Your task to perform on an android device: Add 5 additional minutes to the current timer and start it
Image 1: 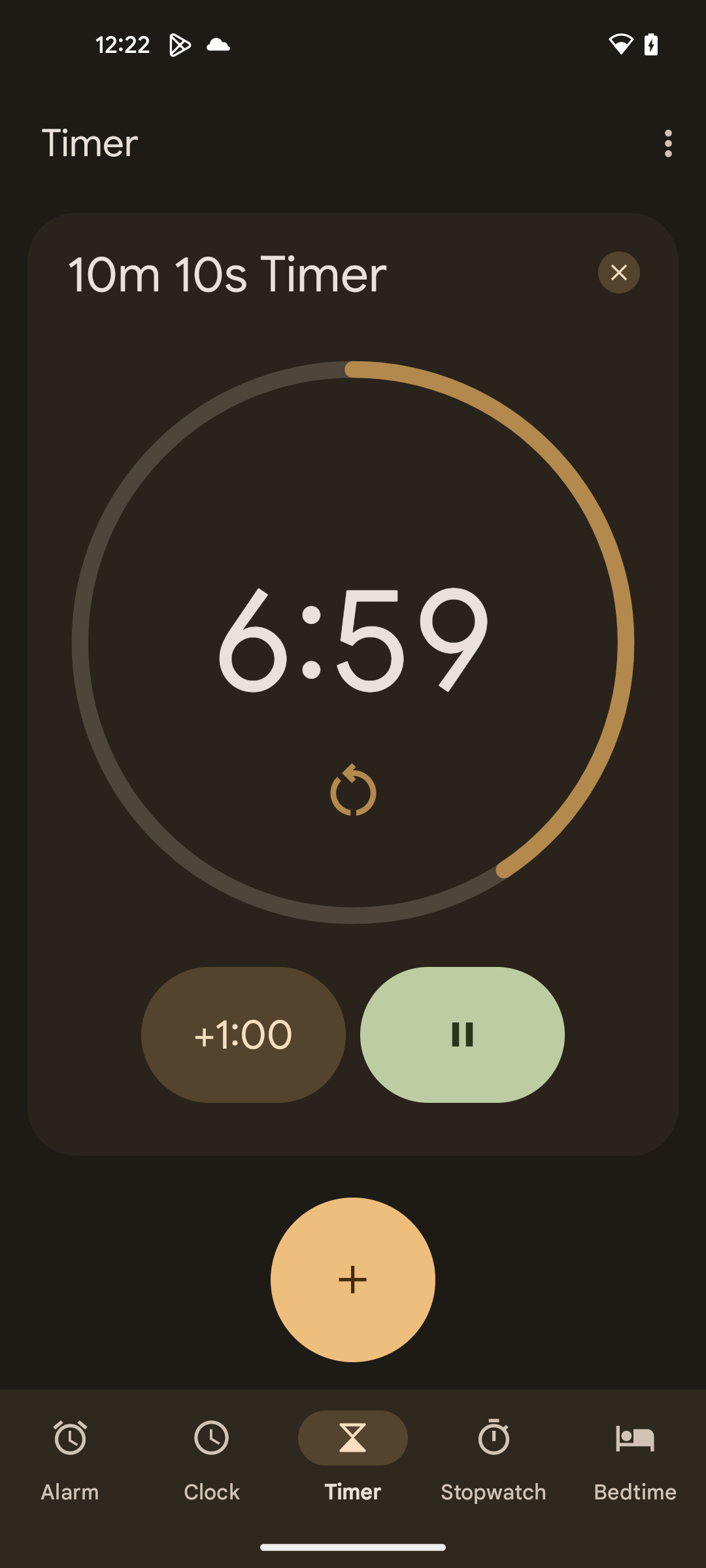
Click on the +1 button for 5 additional minutes
Step 1: click (243, 1034)
Image 2: 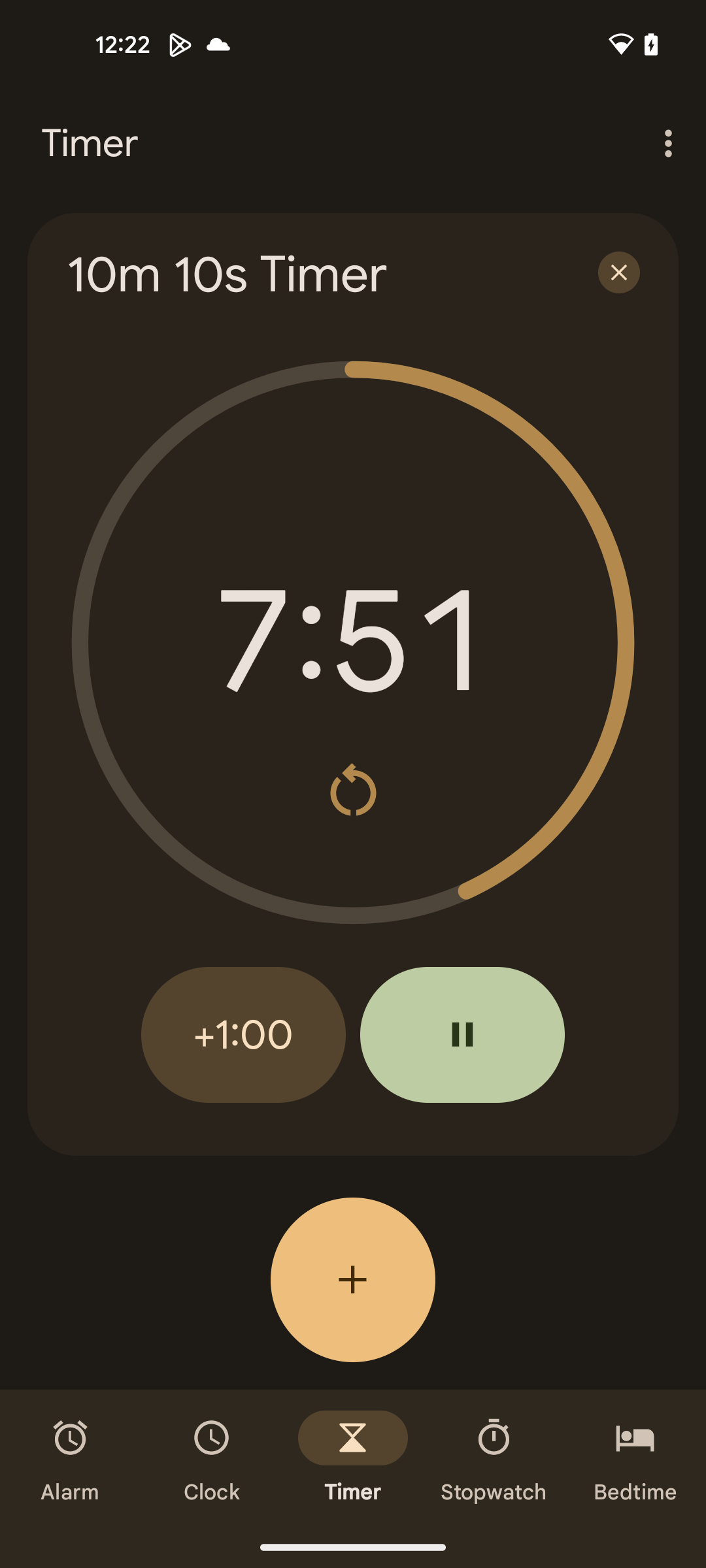
Click on the +1 button for 5 additional minutes
Step 2: click (243, 1034)
Image 3: 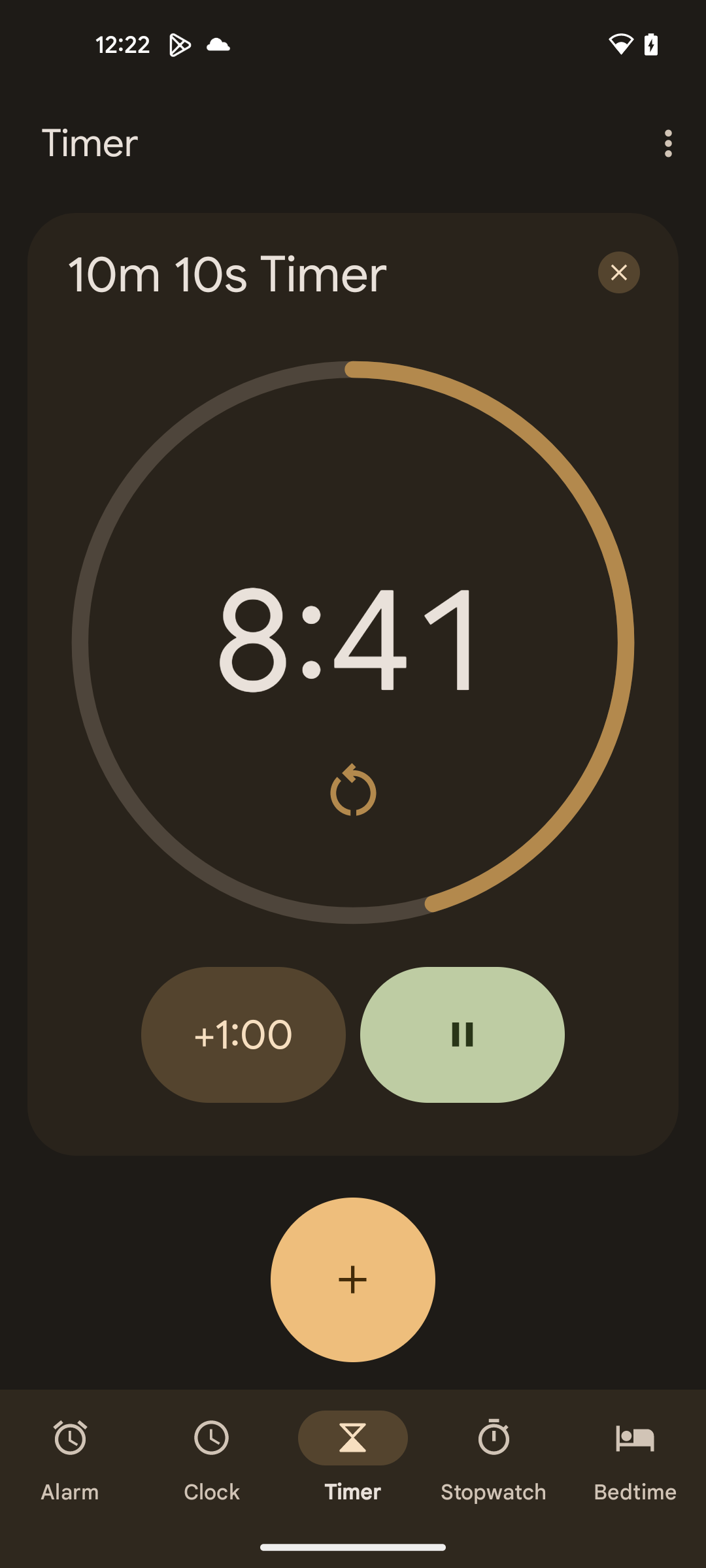
Click on the +1 button for 5 additional minutes
Step 3: click (243, 1034)
Image 4: 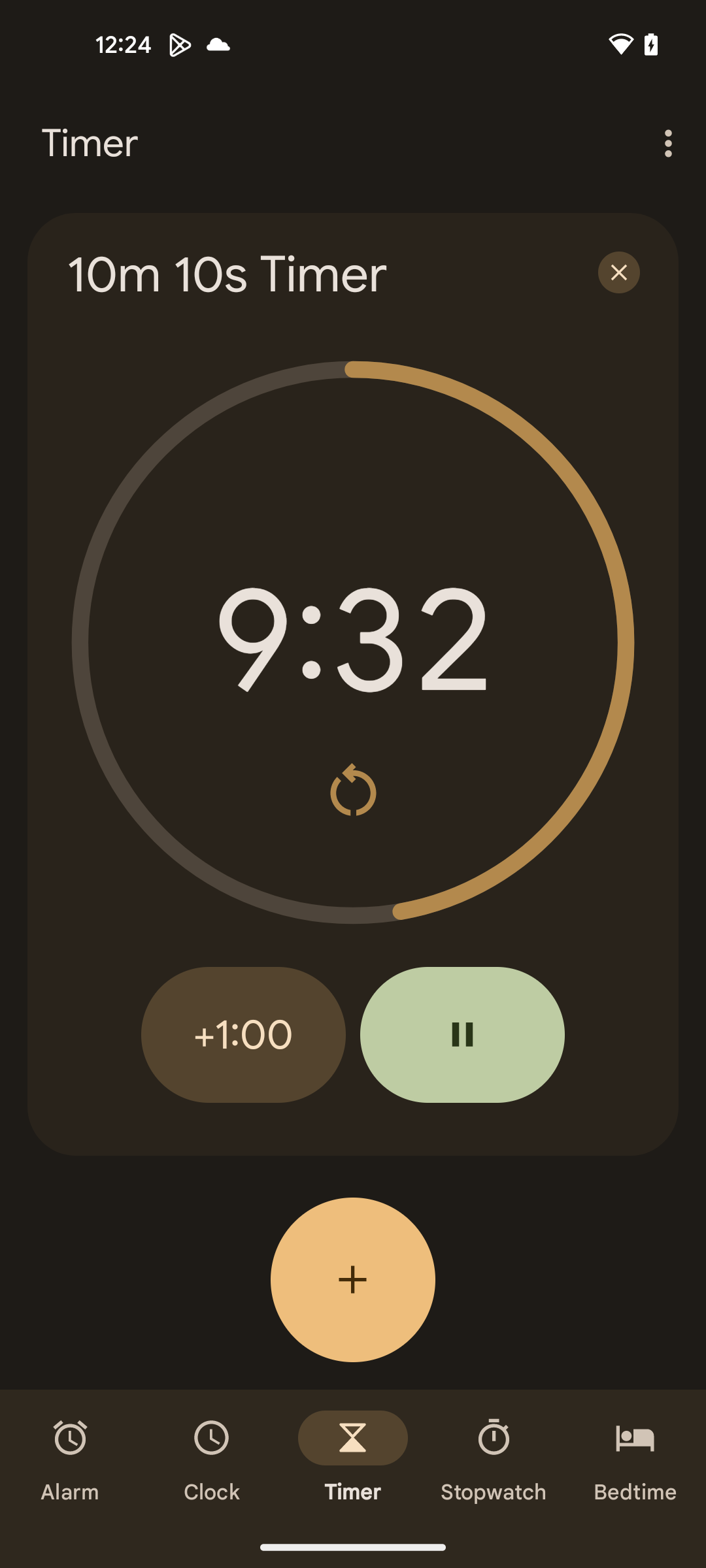
Click on the +1 button for 5 additional minutes
Step 4: click (243, 1034)
Image 5: 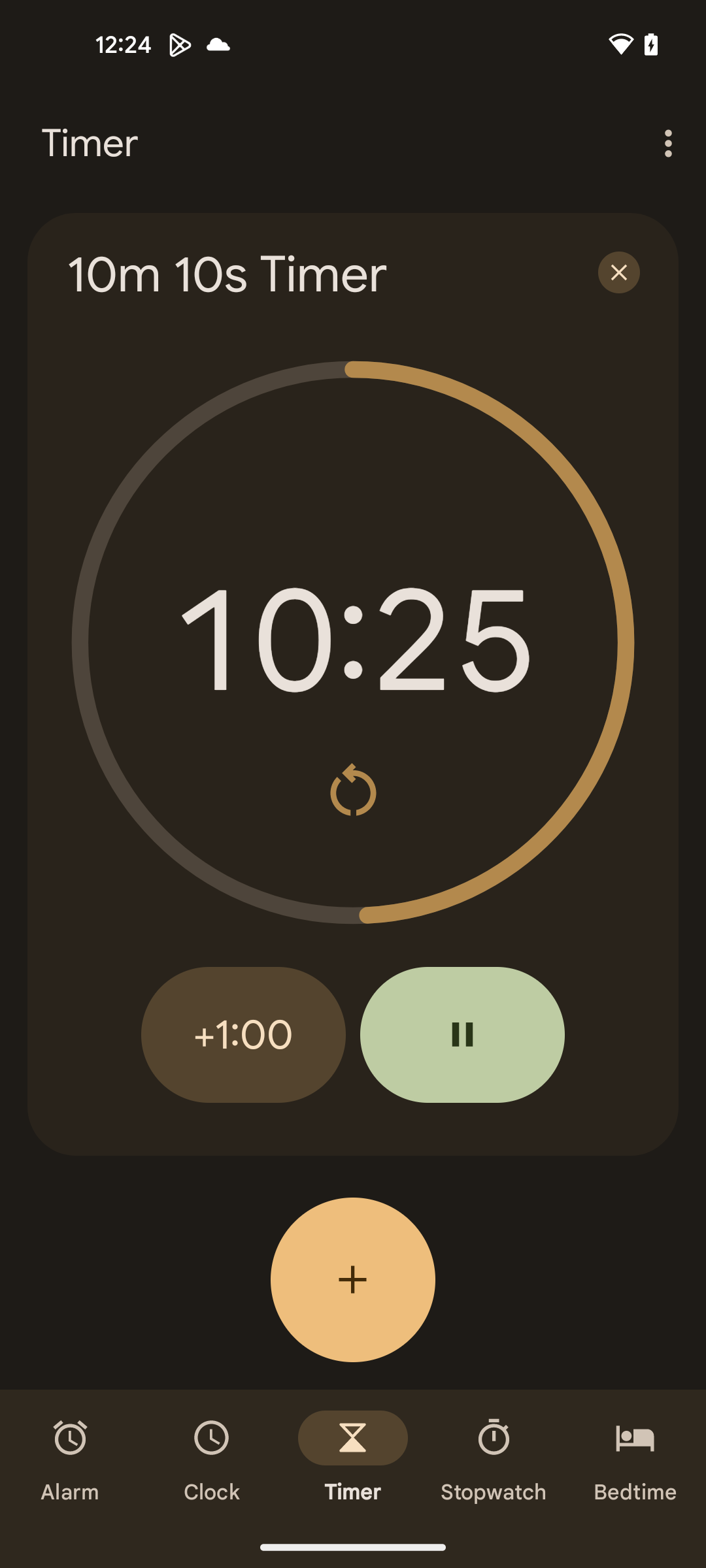
Click on the +1 button for 5 additional minutes
Step 5: click (243, 1034)